Your task to perform on an android device: In Pocketbook reader , share the Electricity for beginners book via gmail to dbwscratch.test.id4@gmail.com .
Image 0: 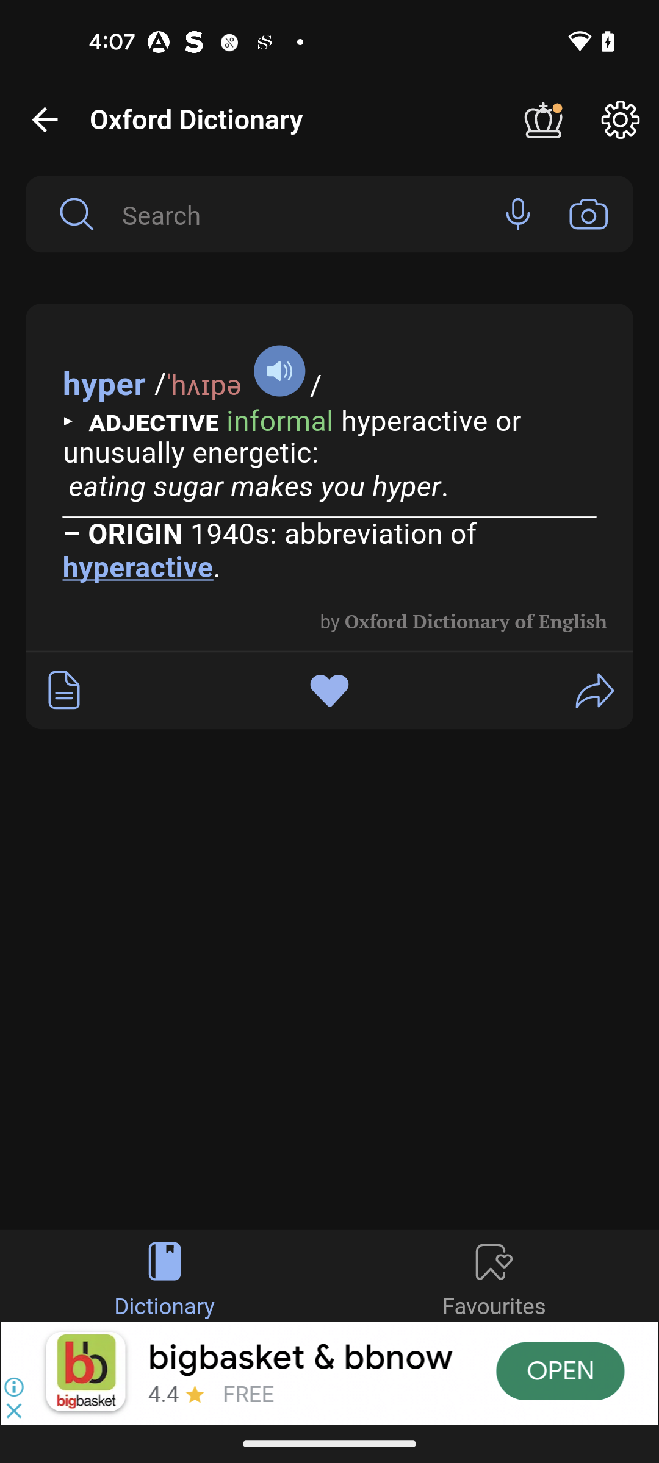
Open the Pocketbook reader app
Step 0: open app "PocketBook"
Image 1: 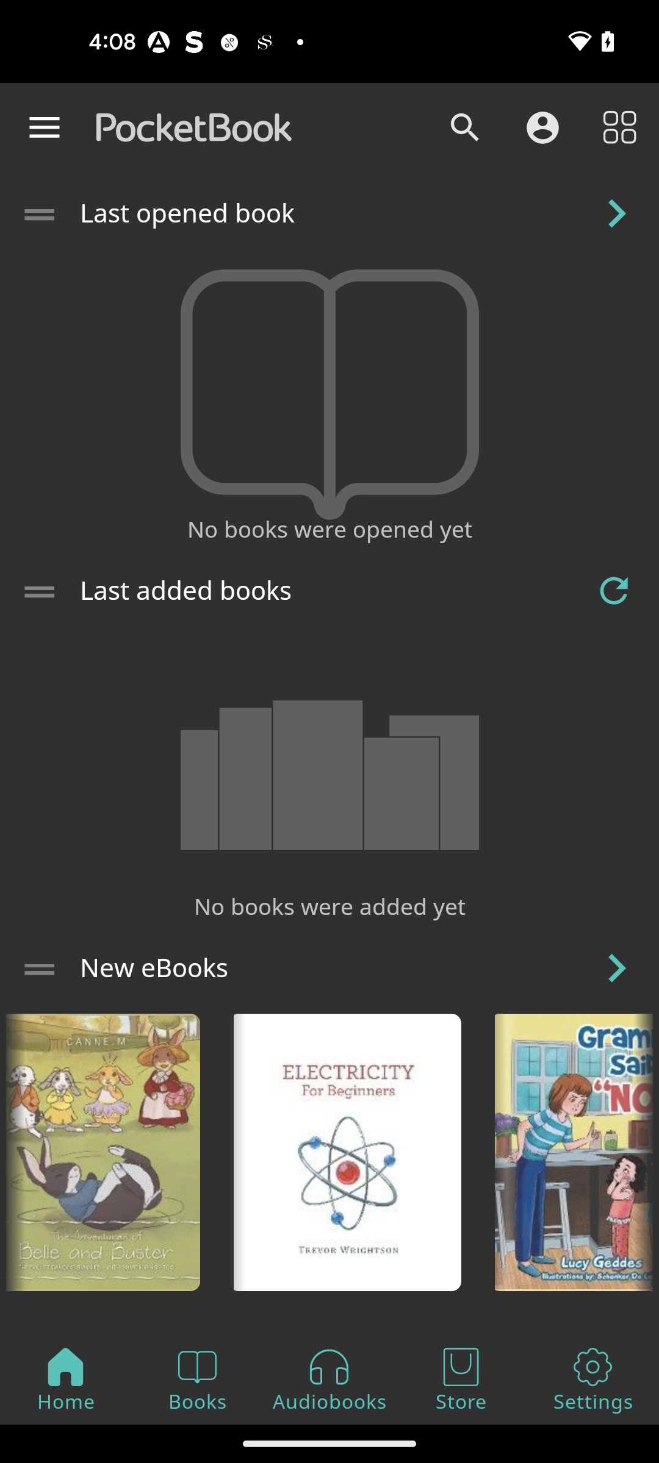
Go to the Electricity for begineer book
Step 1: click (348, 1152)
Image 3: 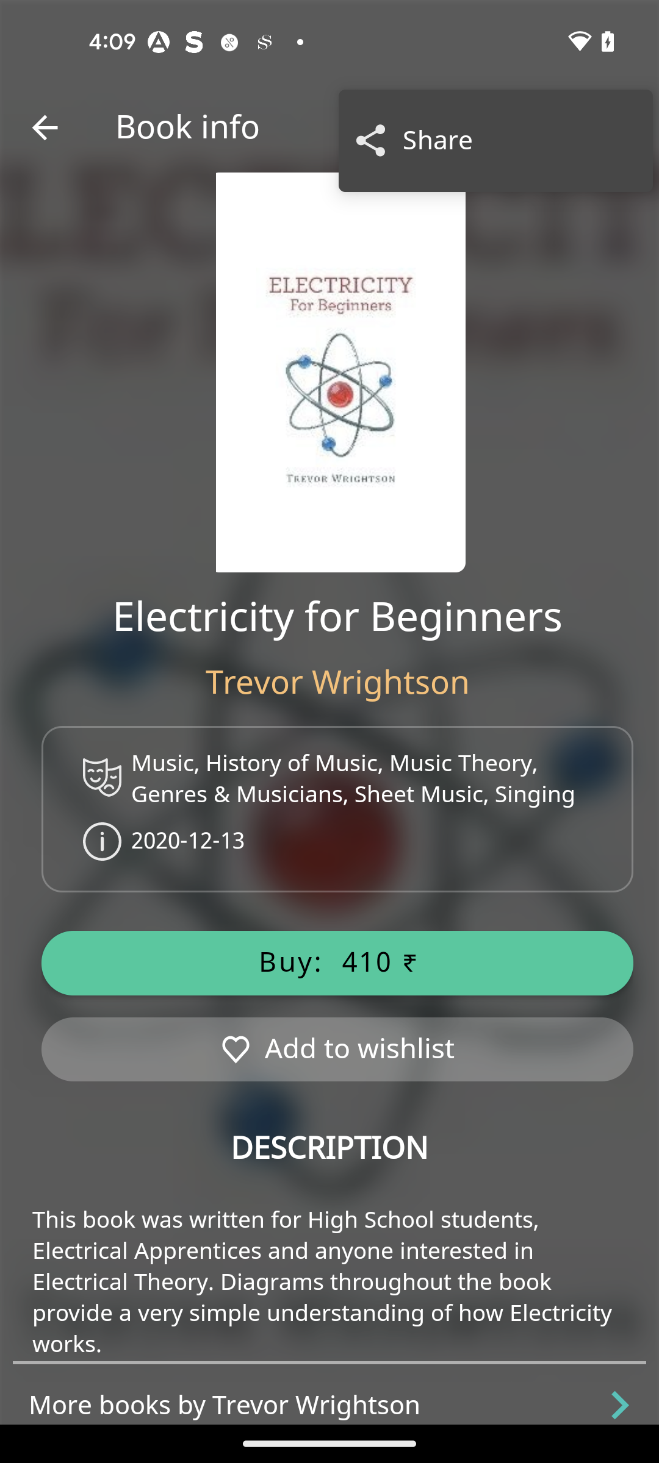
Click on the share button
Step 3: click (514, 141)
Image 4: 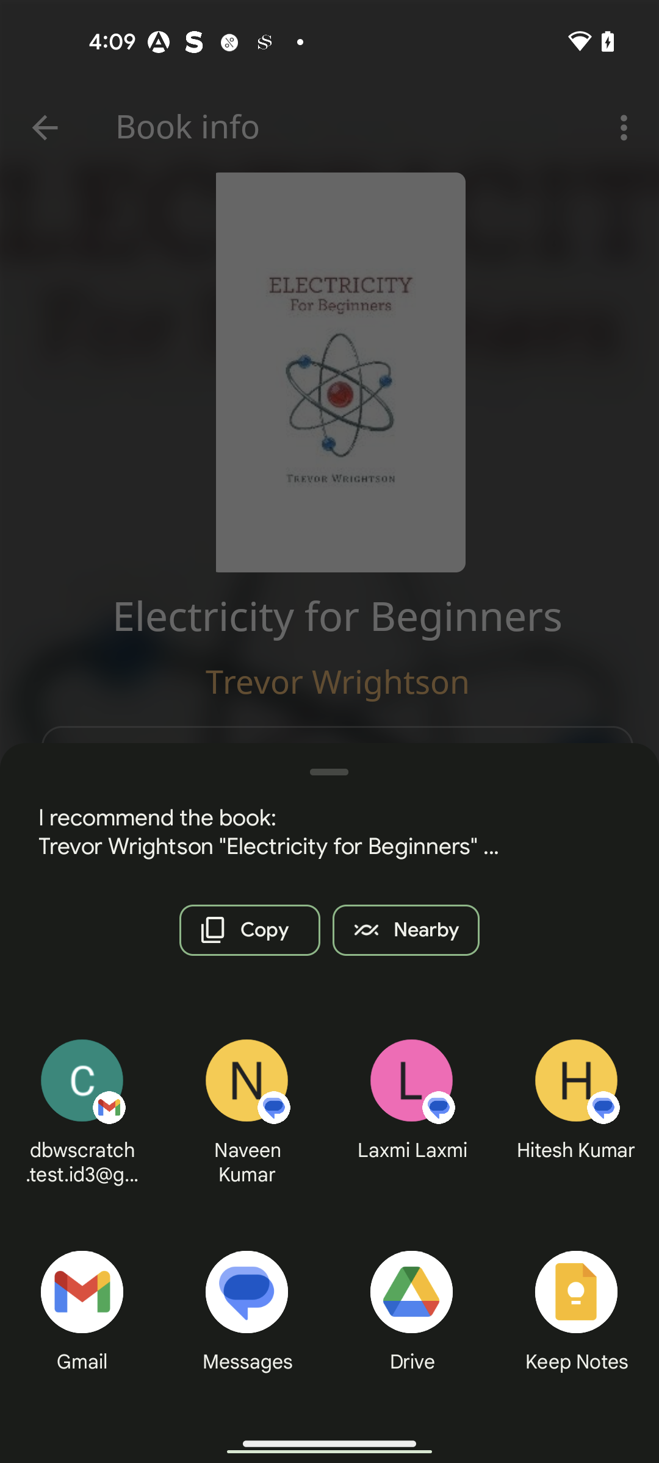
Choose Gmail for sharing the book
Step 4: click (82, 1362)
Image 5: 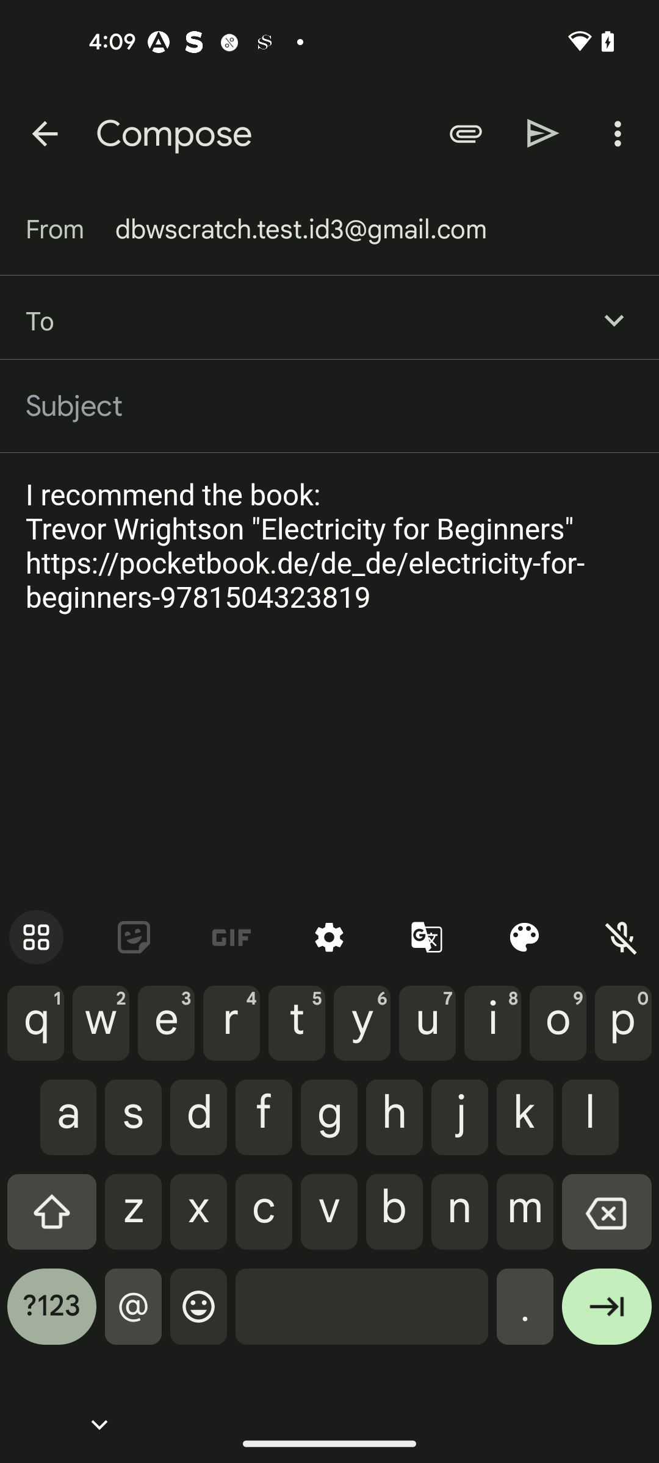
Enter the recipient email as dbwscratch.test.id4@gmail.com
Step 5: type "dbwscratch.test.id4@gmail.com"
Image 6: 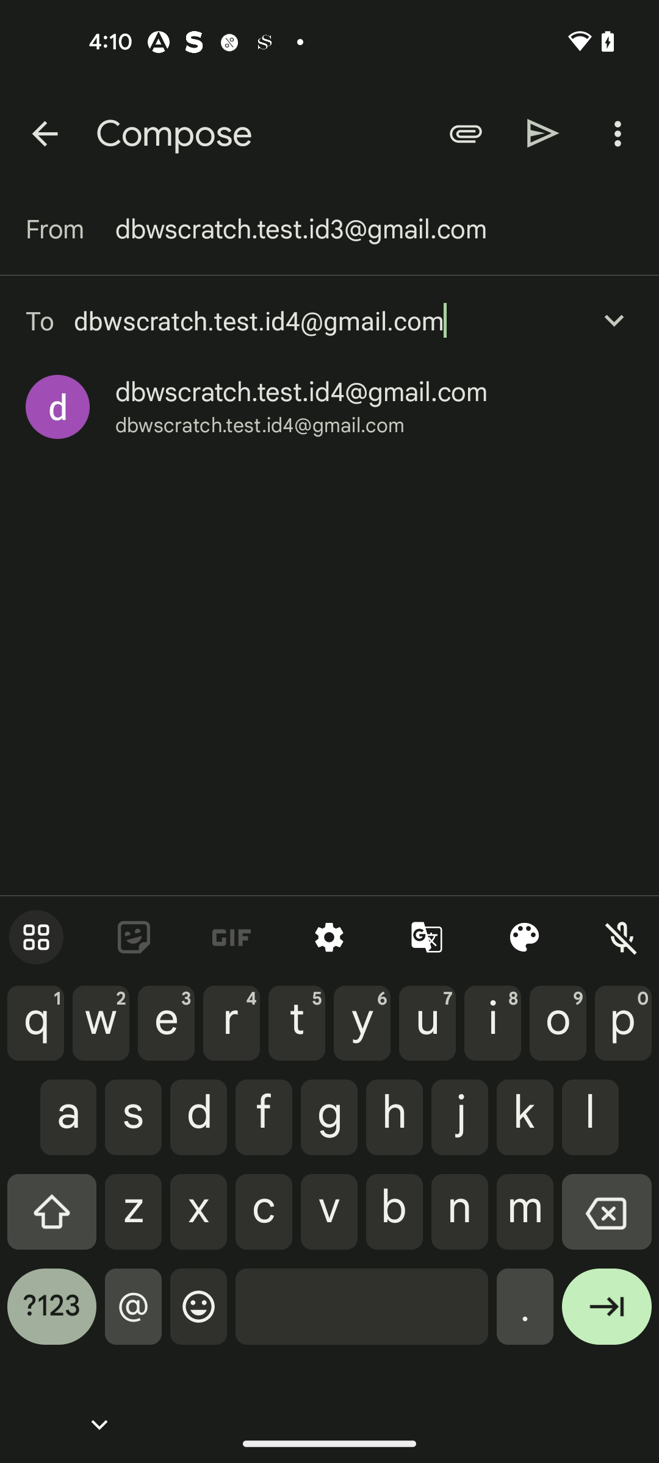
Click on the resulted mail id
Step 6: click (301, 392)
Image 7: 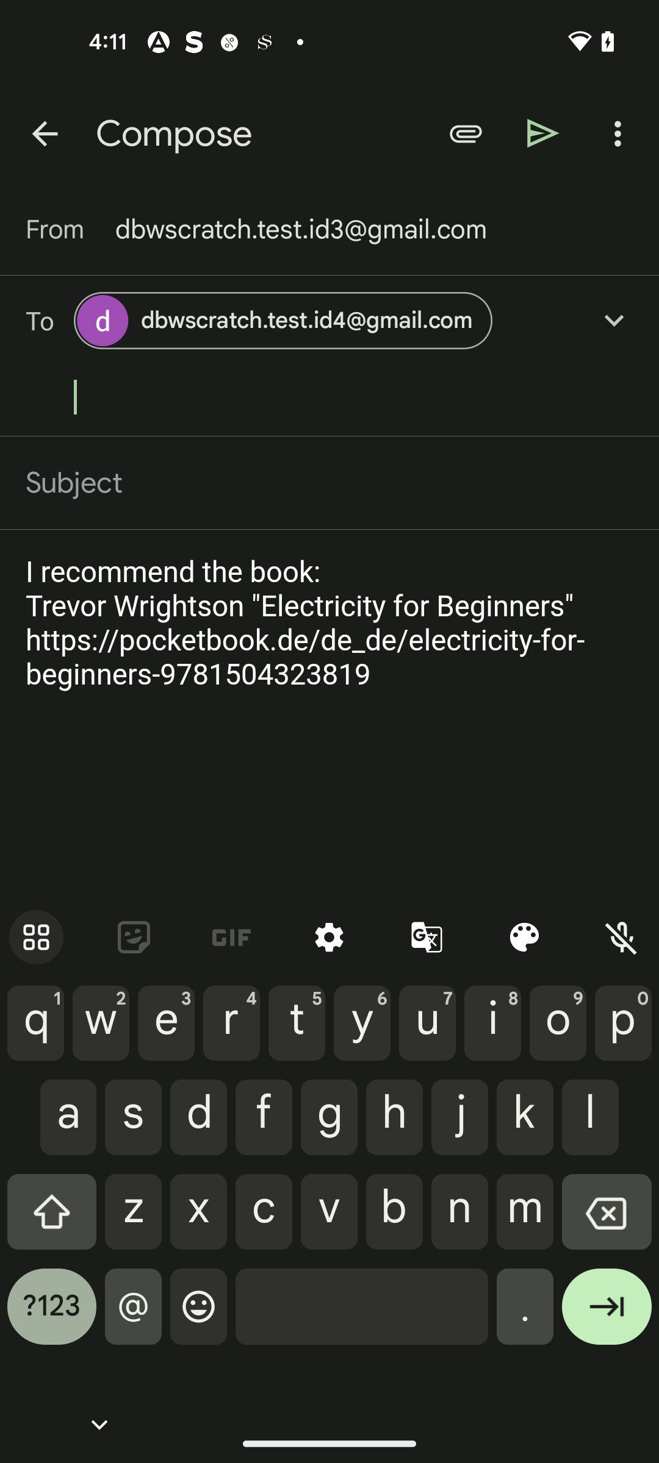
Click on the send button
Step 7: click (543, 133)